Your task to perform on an android device: Open the Adidas app and view all the women's shoes from the Five Ten brand.
Image 0: 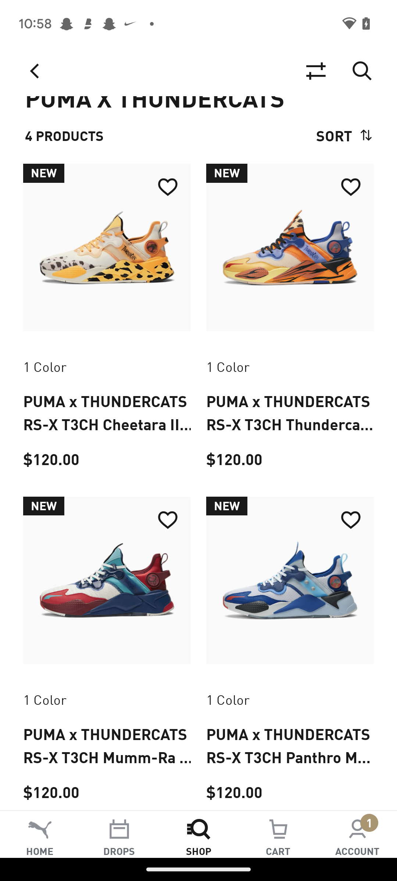
Open the Adidas app 
Step 0: open app "adidas"
Image 1: 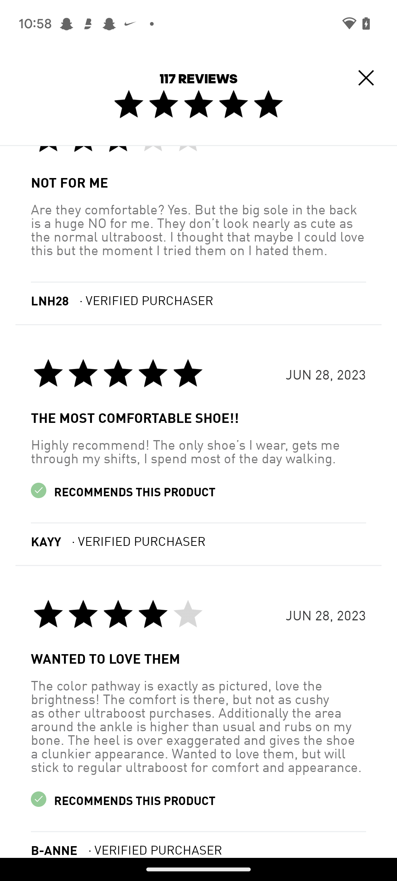
Click on the cross icon at the top right corner of the screen
Step 1: click (366, 77)
Image 2: 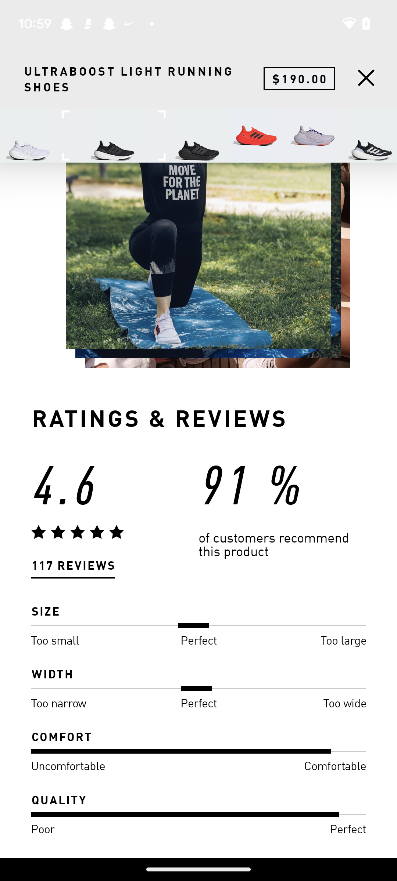
Click on the cross icon at the top right corner of the screen
Step 2: click (366, 77)
Image 4: 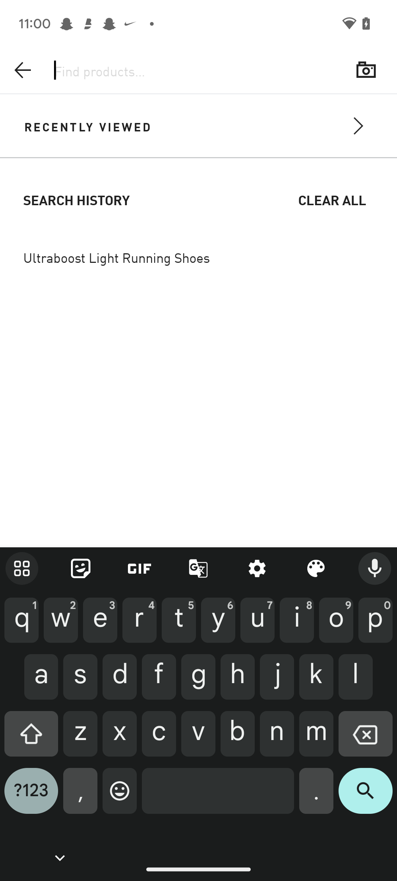
Click on the back icon at the top left corner of the screen
Step 4: click (23, 70)
Image 5: 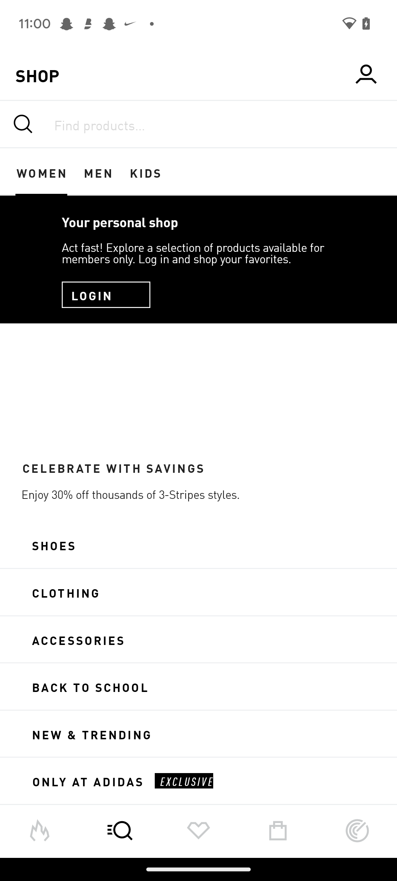
Swipe up
Step 5: scroll down
Image 7: 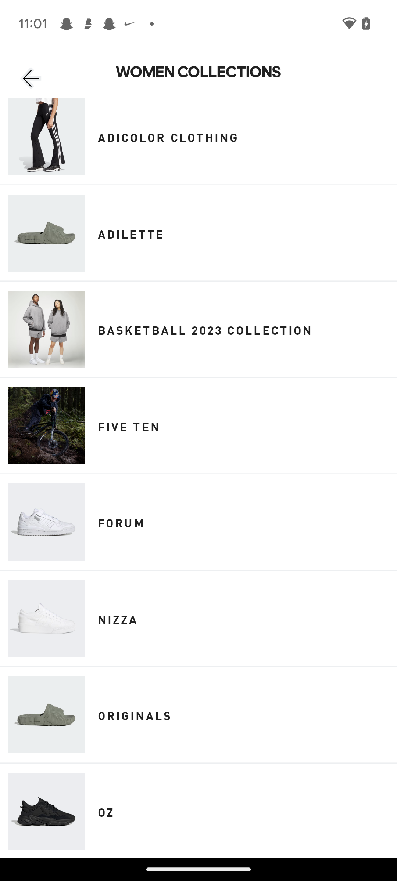
Click on the Five Ten option
Step 7: click (246, 425)